Your task to perform on an android device: Since I need to fix my window, I want to search for a Spanner Key in the Industrybuing app.
Image 0: 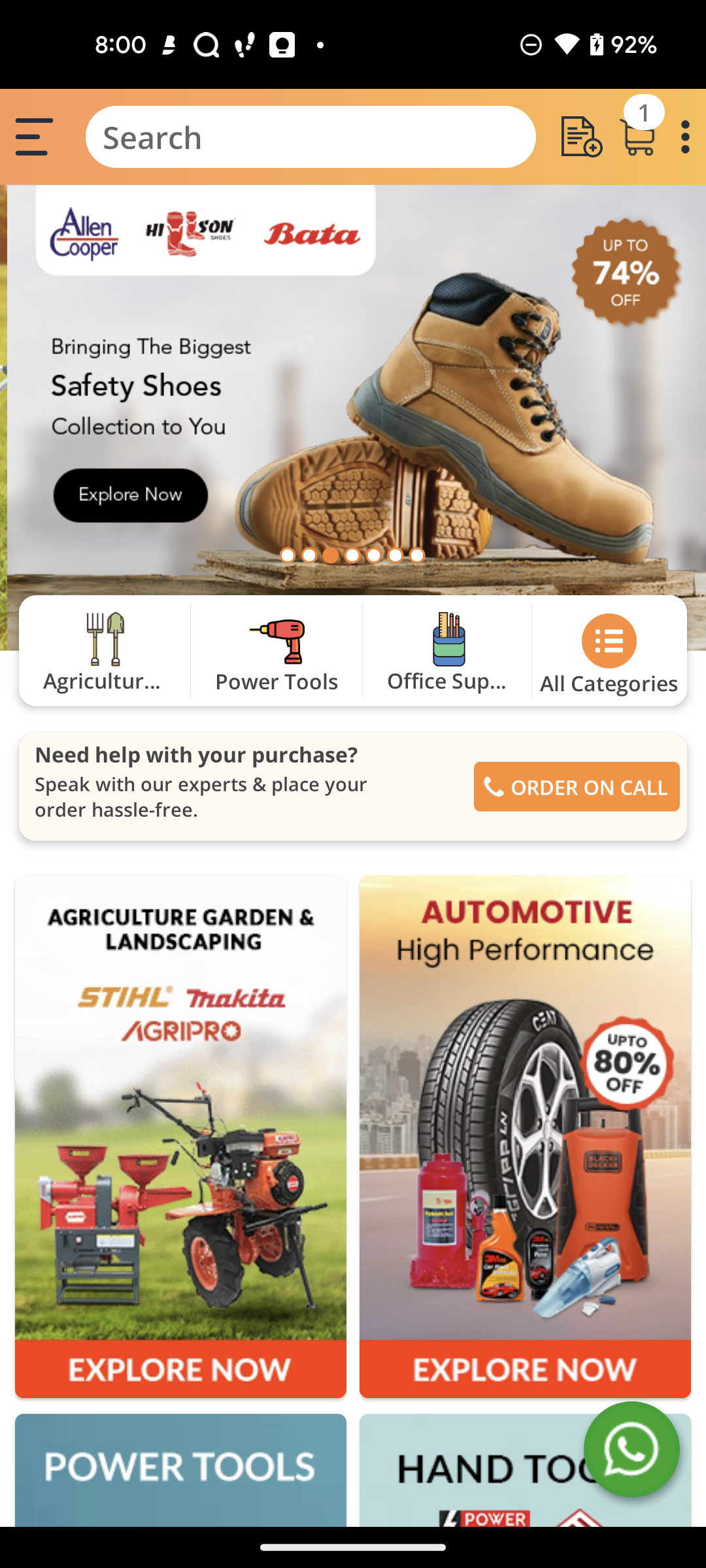
Search on the Spanner key
Step 0: click (311, 137)
Image 1: 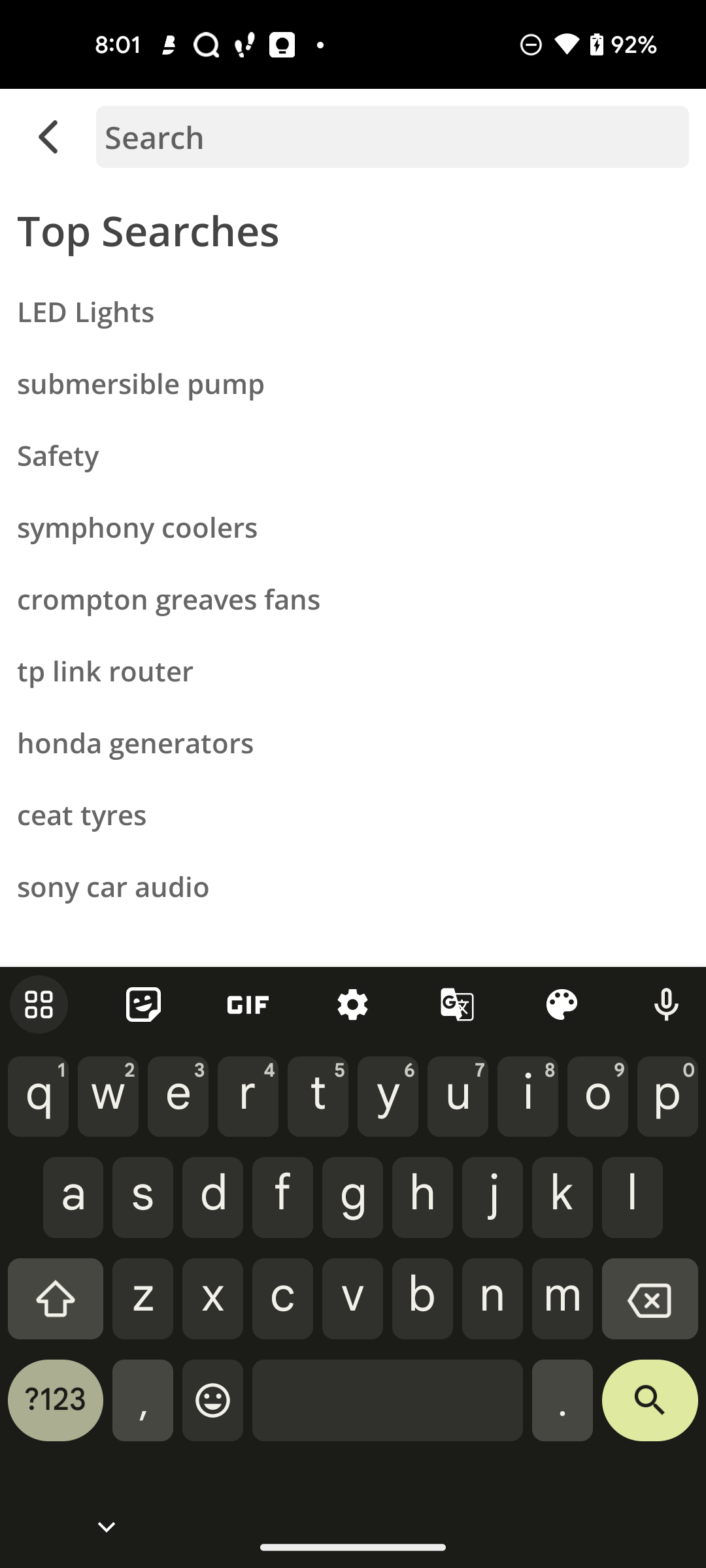
Search for the spanner key
Step 1: type "Spanner key"
Image 2: 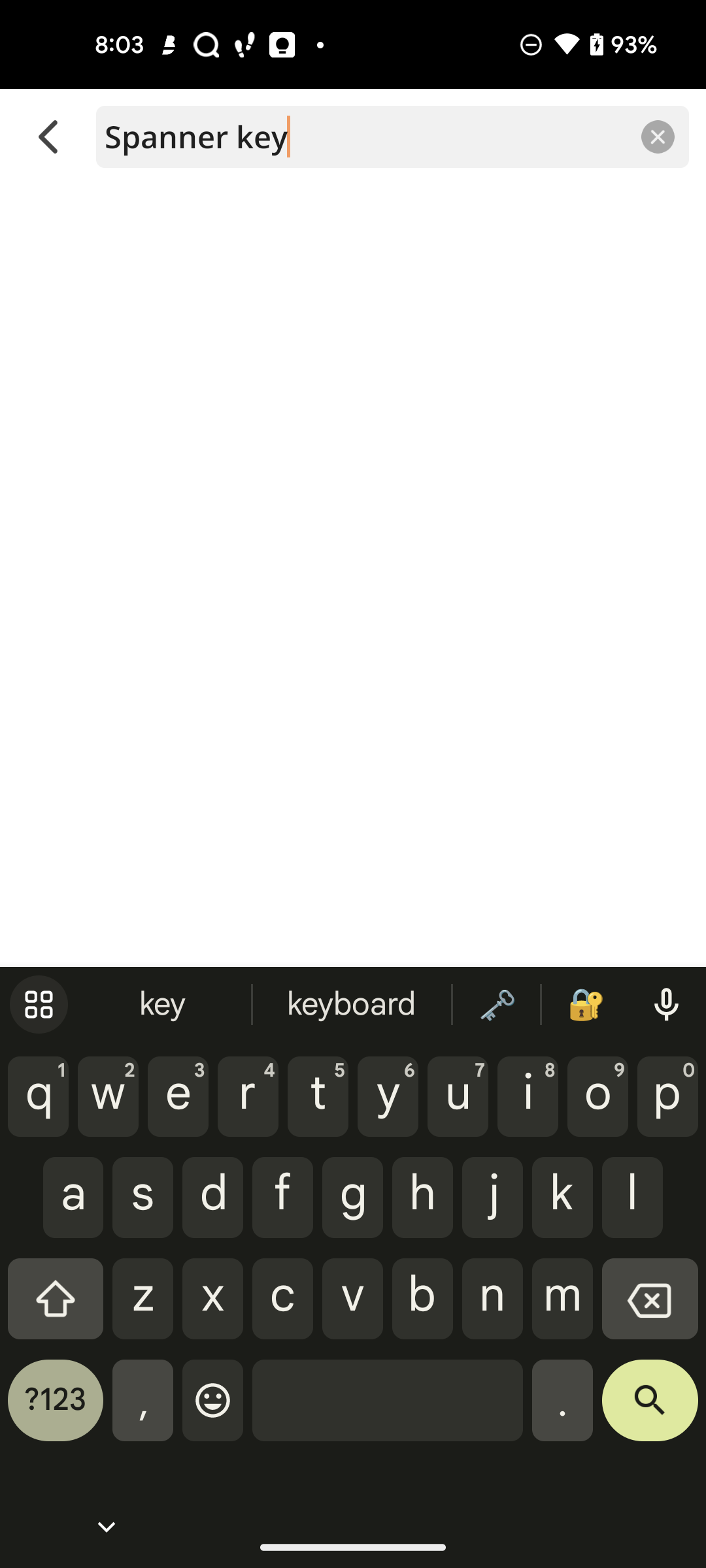
Click on the top at the bottom right corner
Step 2: click (650, 1410)